Your task to perform on an android device: Open the Google Meet app , view the scheduled meetings .
Image 0: 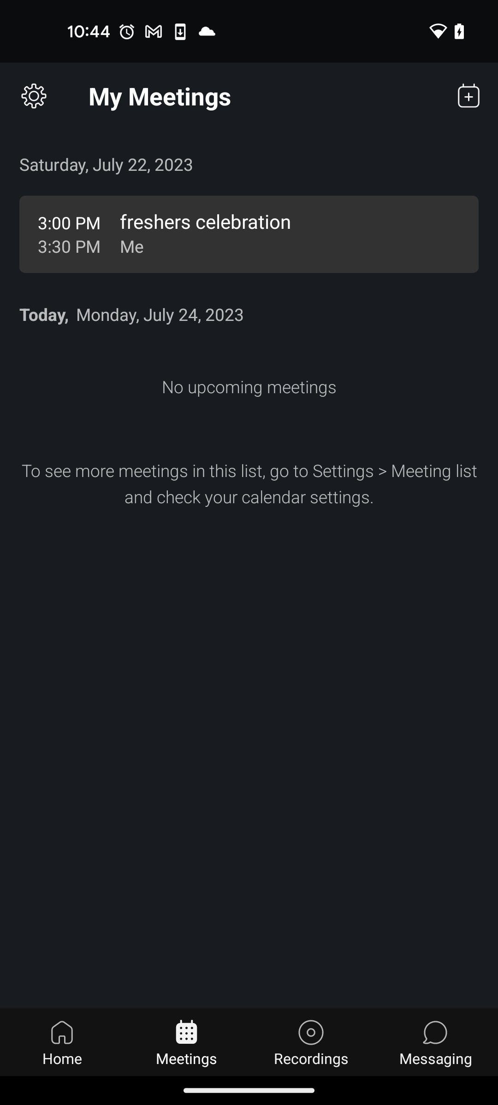
Open the Google meet app
Step 0: open app "Meet"
Image 1: 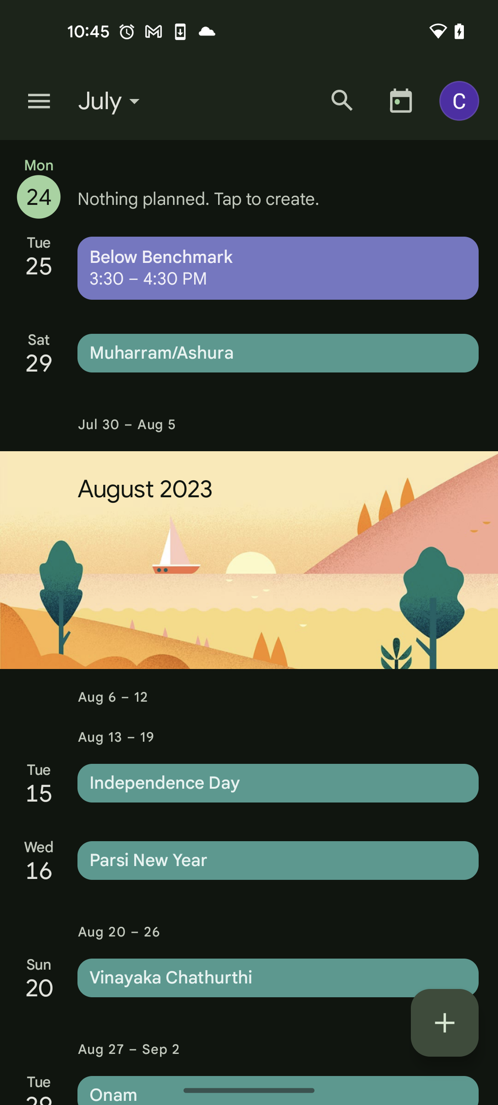
Get back to the previous page of the Google Meet
Step 1: press back button
Image 2: 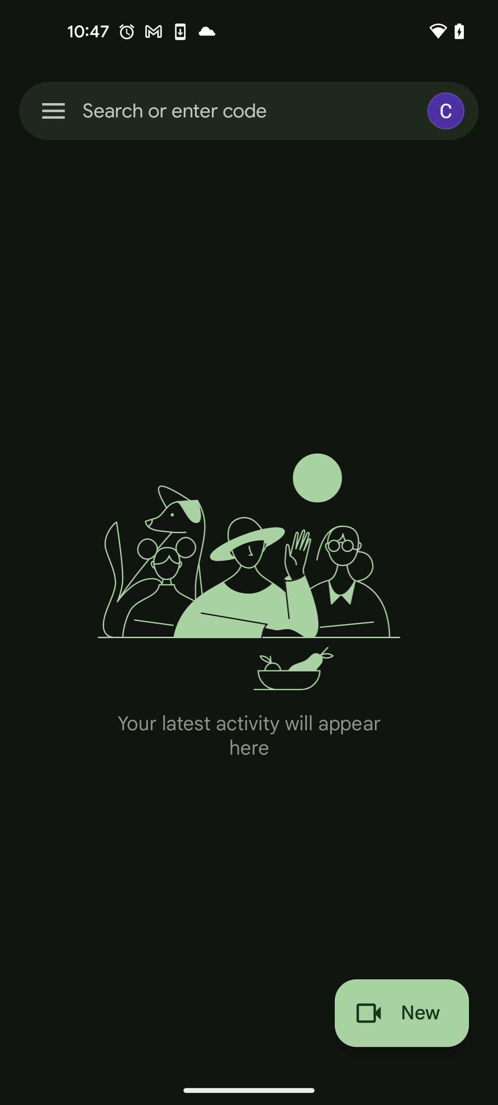
Get back to the previous page of the Google Meet
Step 2: wait